Your task to perform on an android device: I want to save a document.
Image 0: 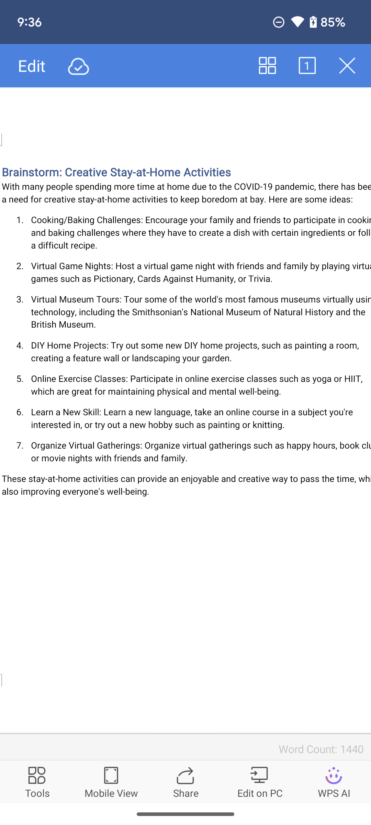
Click on the Cross icon on the top right corner of the screen.
Step 0: click (347, 65)
Image 1: 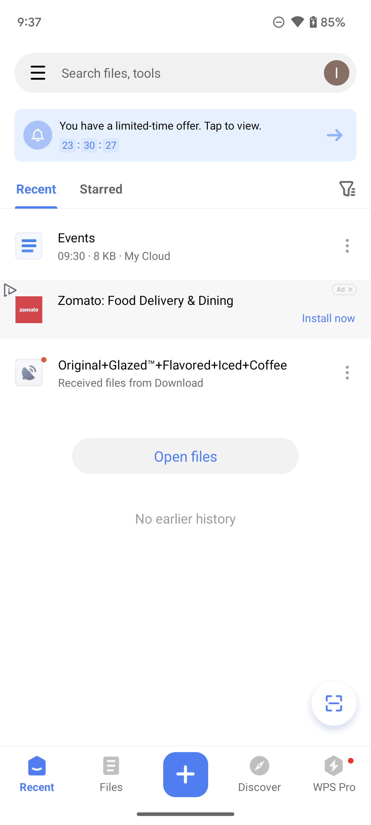
Click on the Plus icon on the bottom of the screen.
Step 1: click (185, 774)
Image 2: 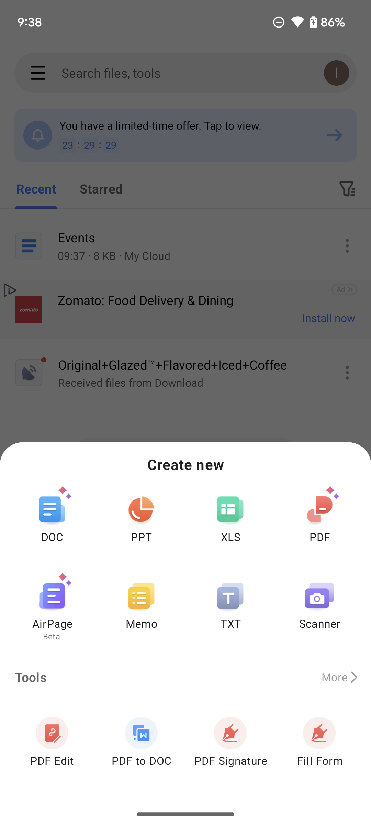
Click on the DOC on the screen.
Step 2: click (52, 509)
Image 3: 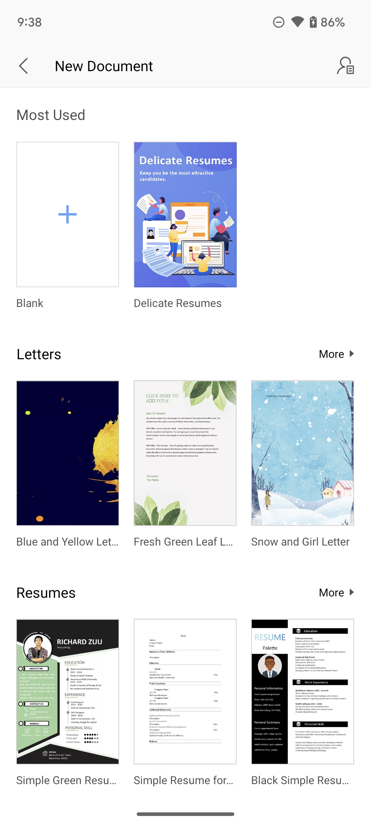
Click on the Blank on the screen.
Step 3: click (68, 214)
Image 4: 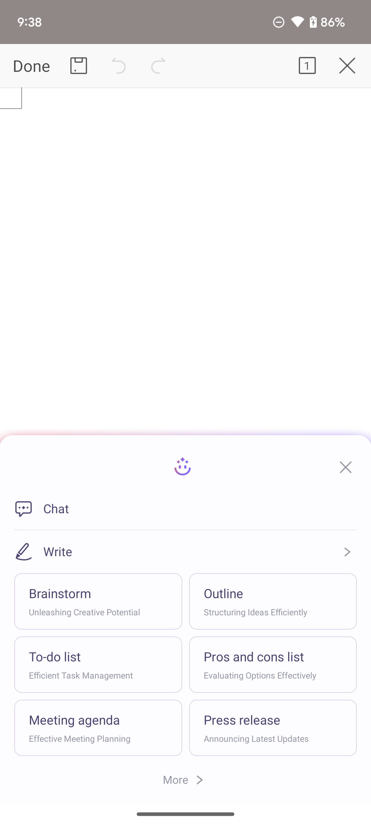
Click on the Meeting agenda option on the screen.
Step 4: click (74, 719)
Image 6: 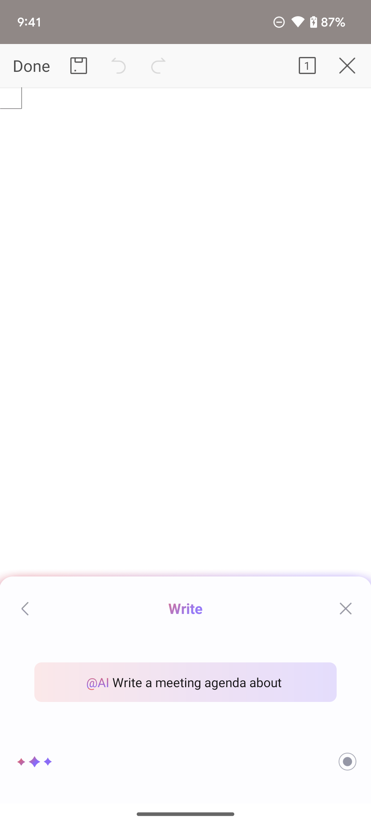
Click on the send icon on the screen.
Step 6: wait
Image 8: 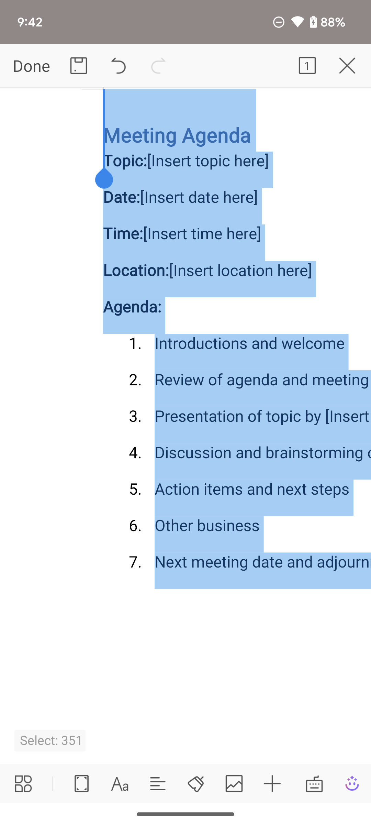
Click on the Cross icon on the top right corner of the screen.
Step 8: click (347, 65)
Image 9: 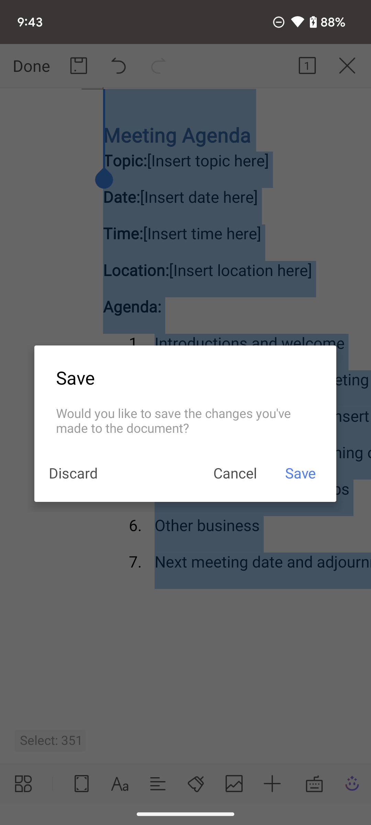
Click on the Save icon on the screen.
Step 9: click (300, 473)
Image 11: 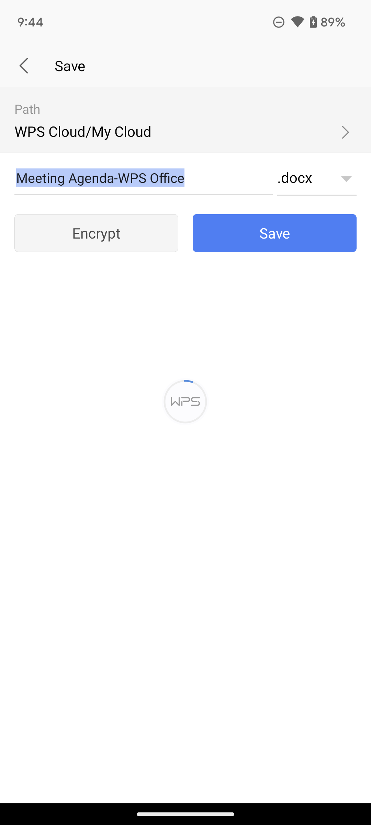
Click on the Save icon on the screen.
Step 11: wait